Your task to perform on an android device: Browse for the "Maybelline New York Nude Brown Shade Lipstick" for me on the Nykaa app.
Image 0: 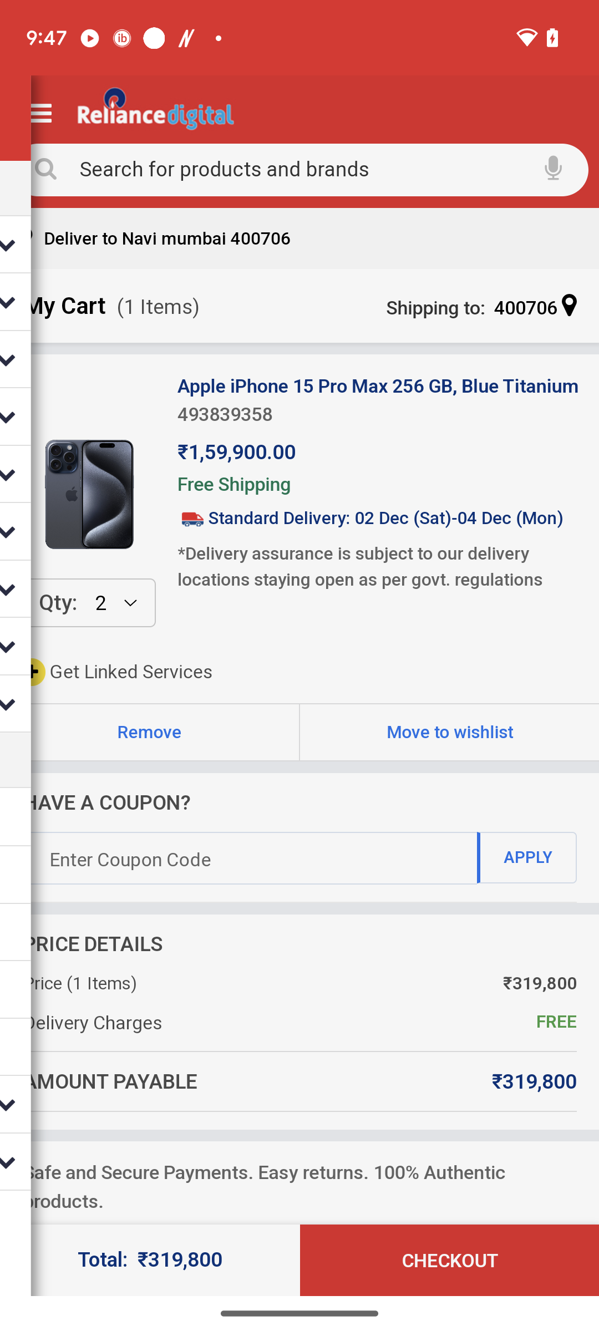
Open the Nykaa app.
Step 0: open app "Nykaa"
Image 1: 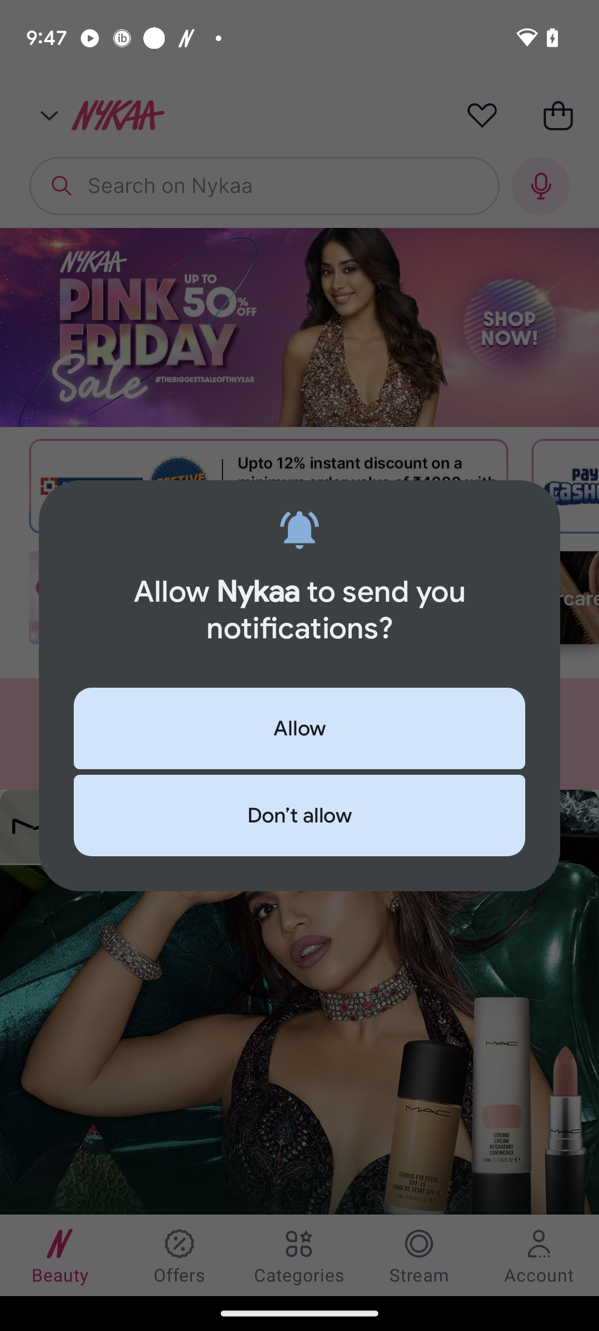
Open the Nykaa app.
Step 1: wait
Image 2: 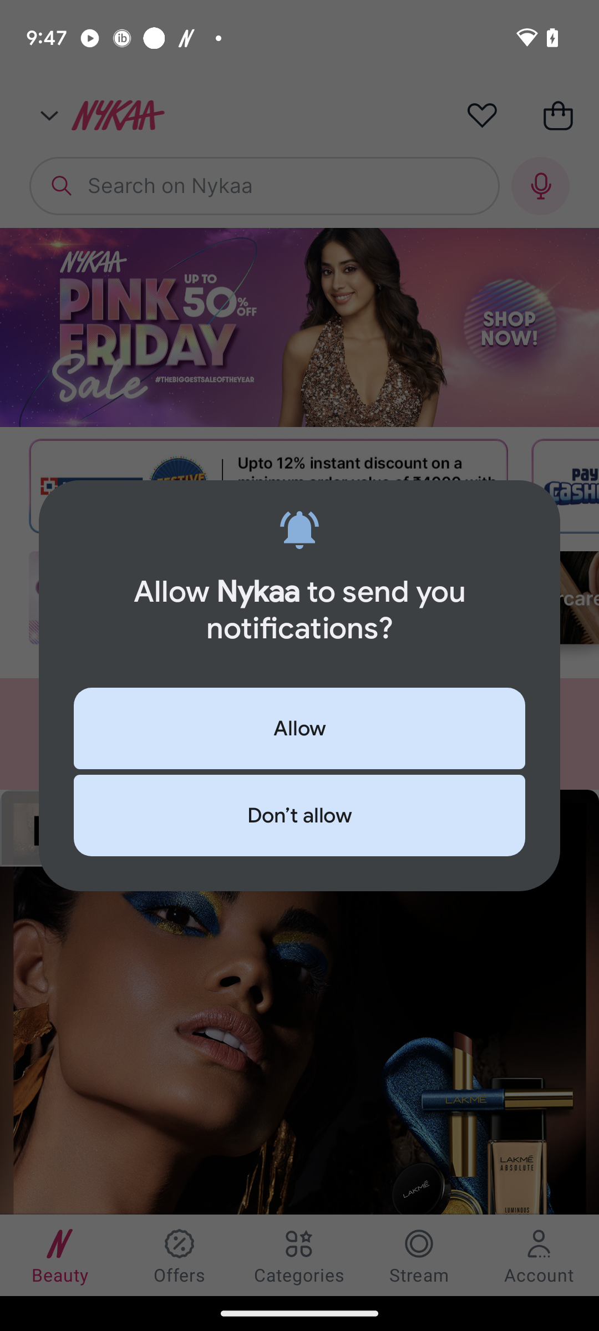
Open the Nykaa app.
Step 2: wait
Image 3: 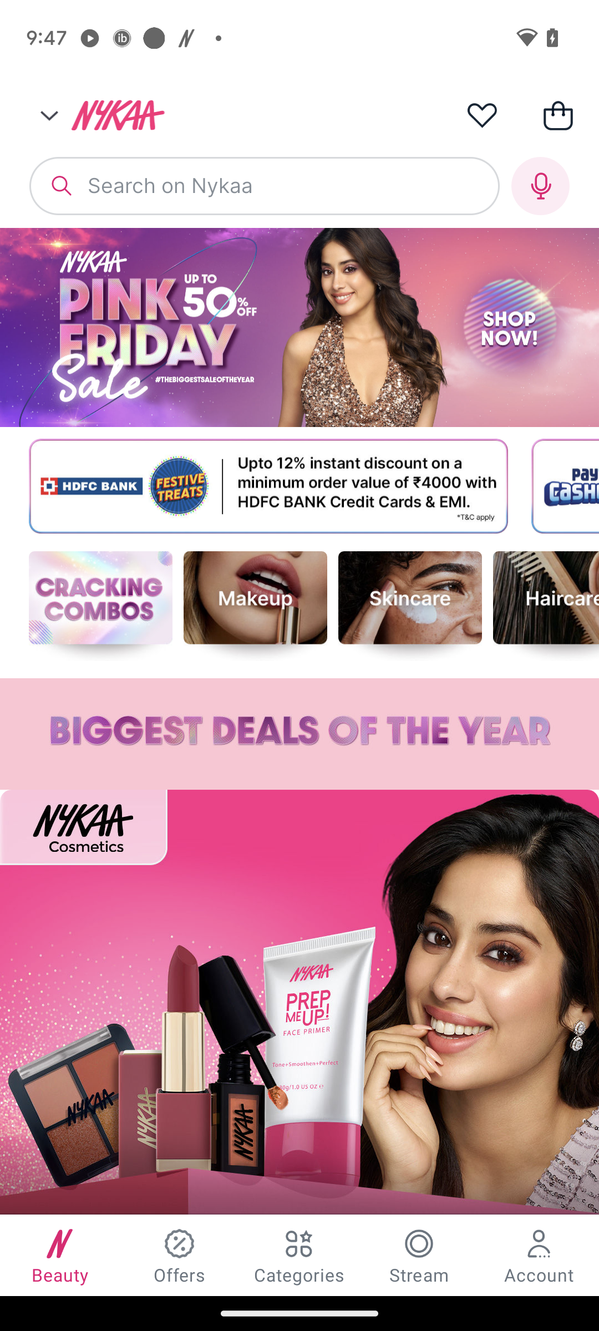
Click on the search box.
Step 3: click (265, 185)
Image 5: 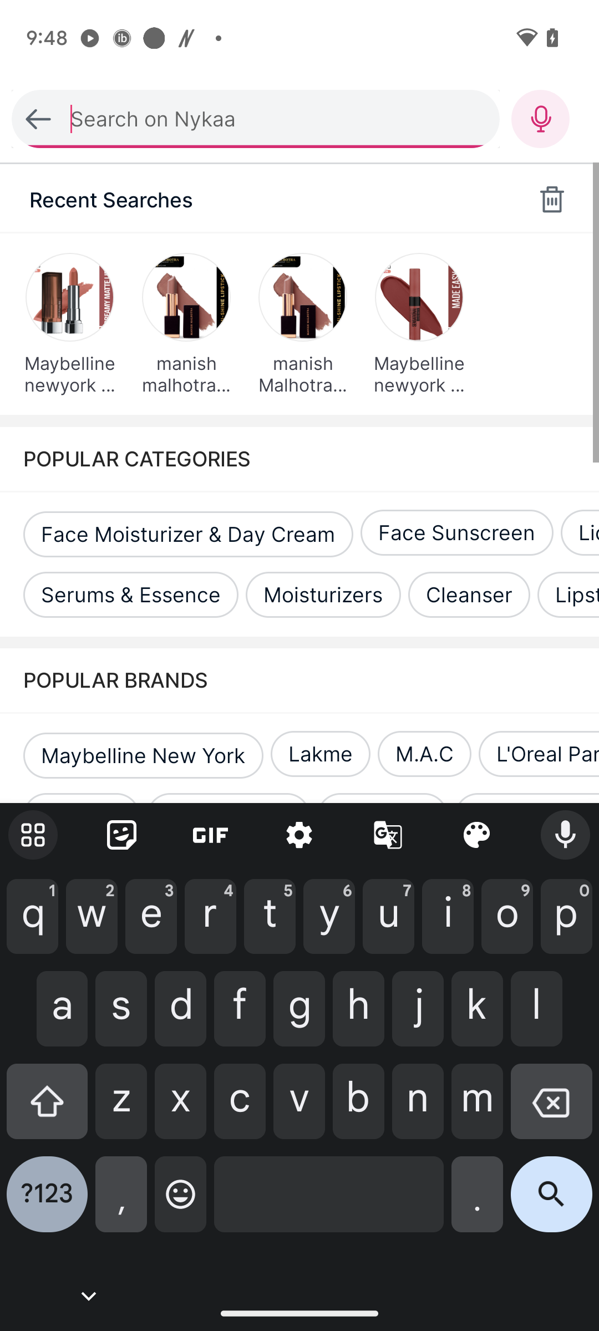
Type "Maybelline New York Nude Brown Shade Lipstick" in the search box.
Step 5: type "Maybelline New York Nude Brown Shade Lipstick"
Image 6: 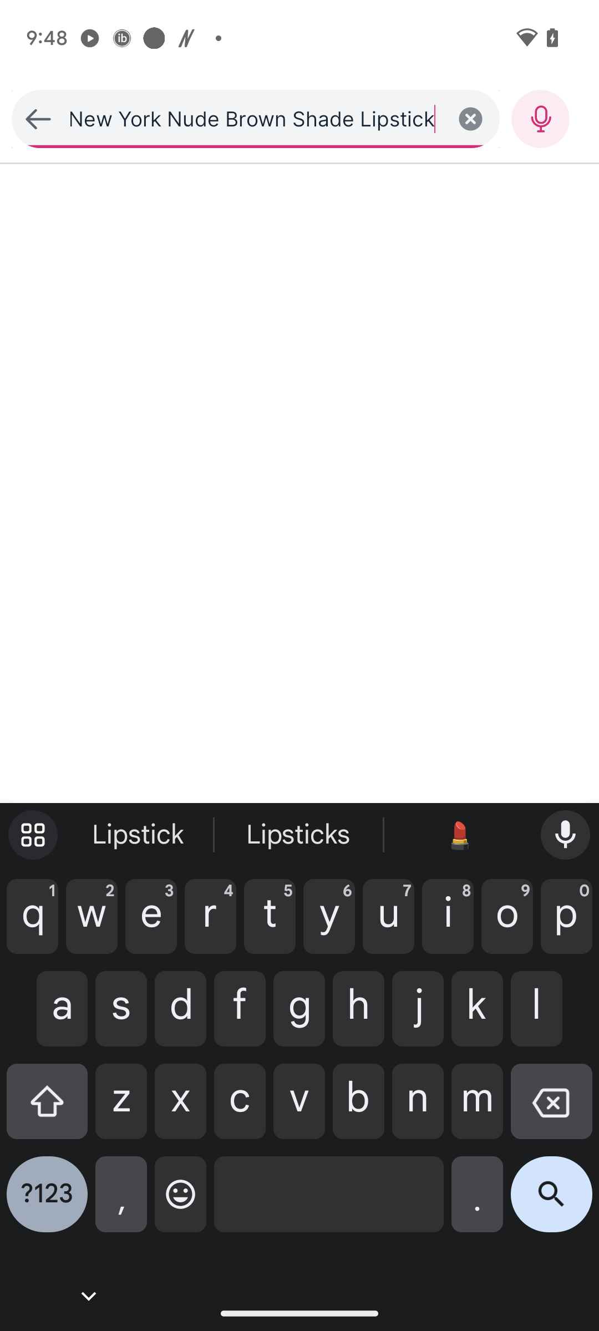
Click on the search icon at the bottom right corner of the Keyboard.
Step 6: click (551, 1203)